Your task to perform on an android device: Open JEFIT app and start the workout with exercise Barbell Squat.
Image 0: 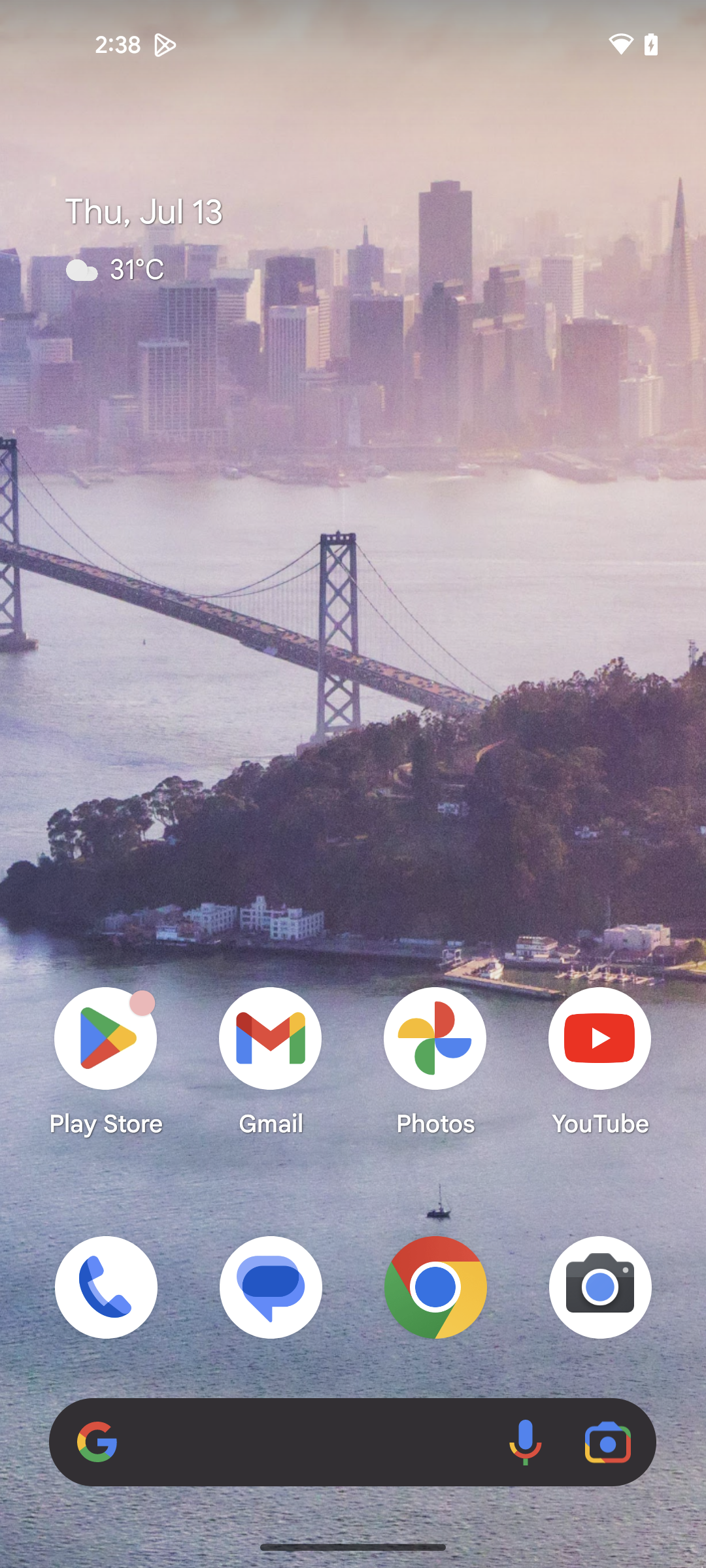
Open JEFIT app
Step 0: open app "JEFIT"
Image 1: 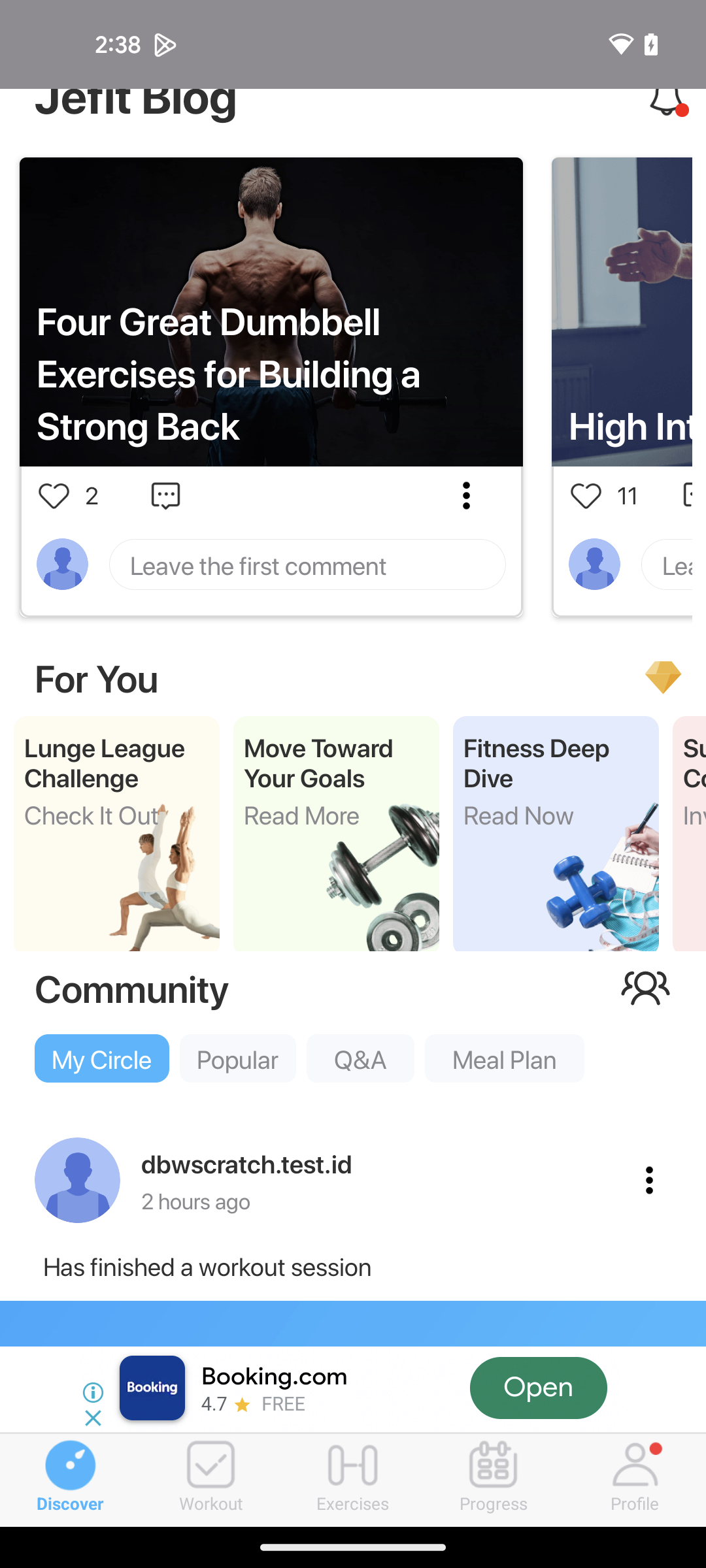
Click on the Workout section
Step 1: click (212, 1480)
Image 2: 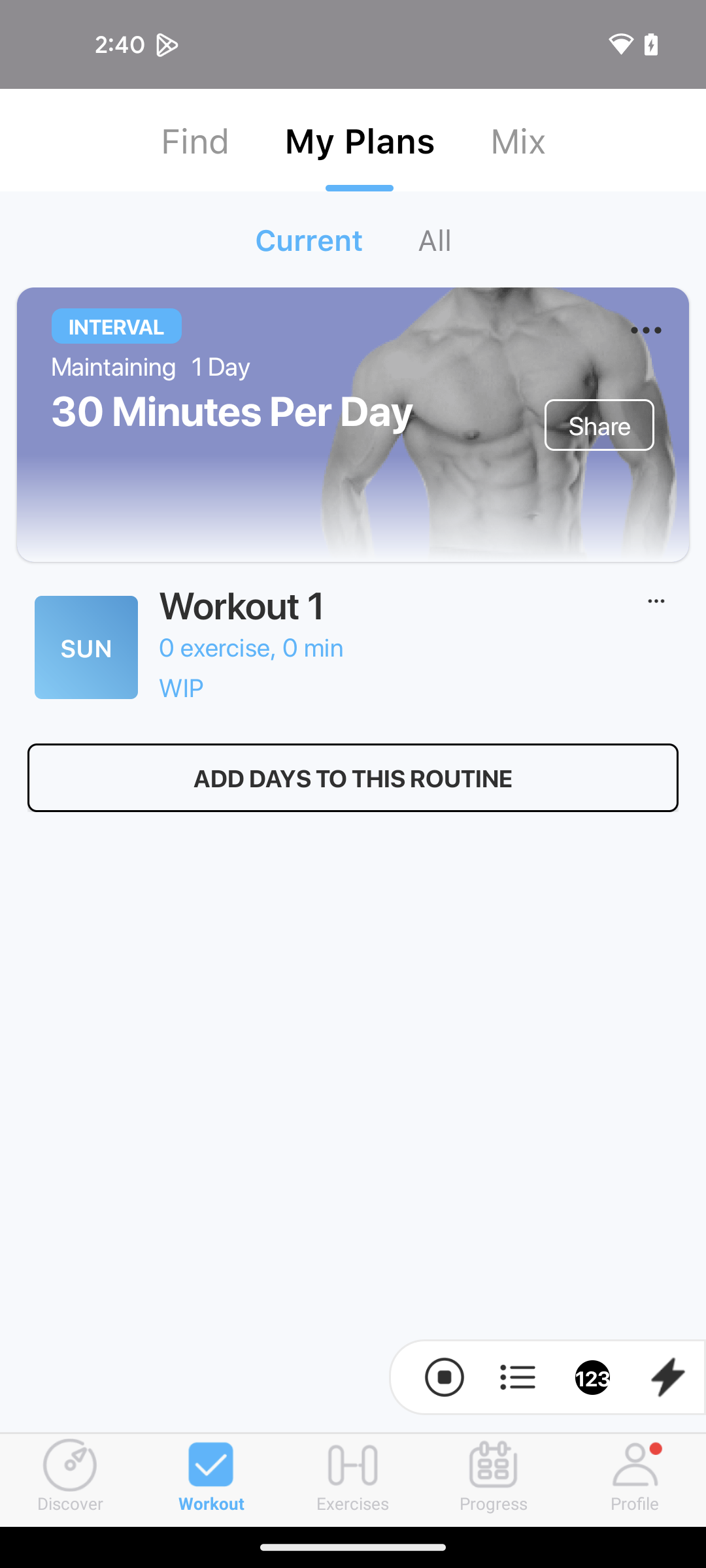
Click on Workout 1
Step 2: click (384, 647)
Image 3: 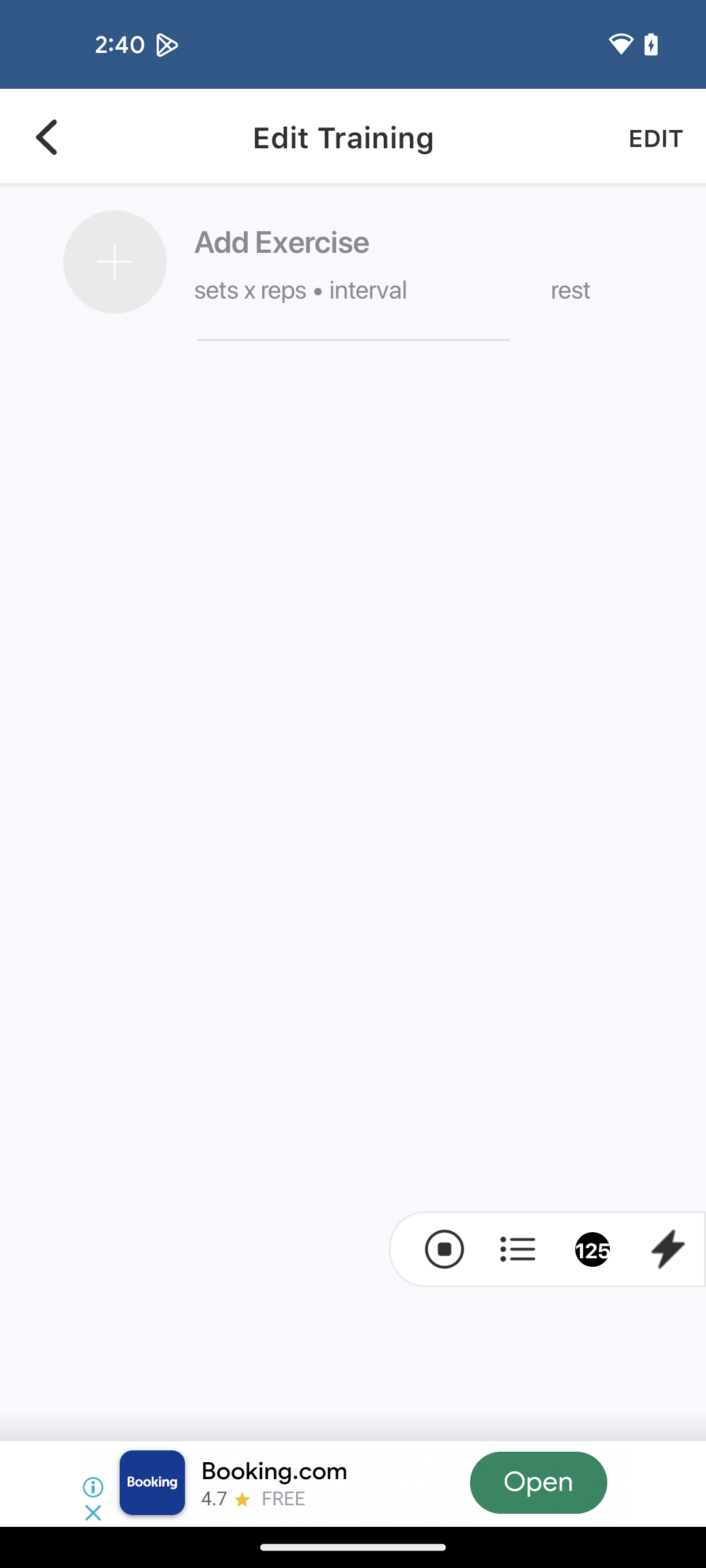
Click on Add Exercise
Step 3: click (450, 262)
Image 4: 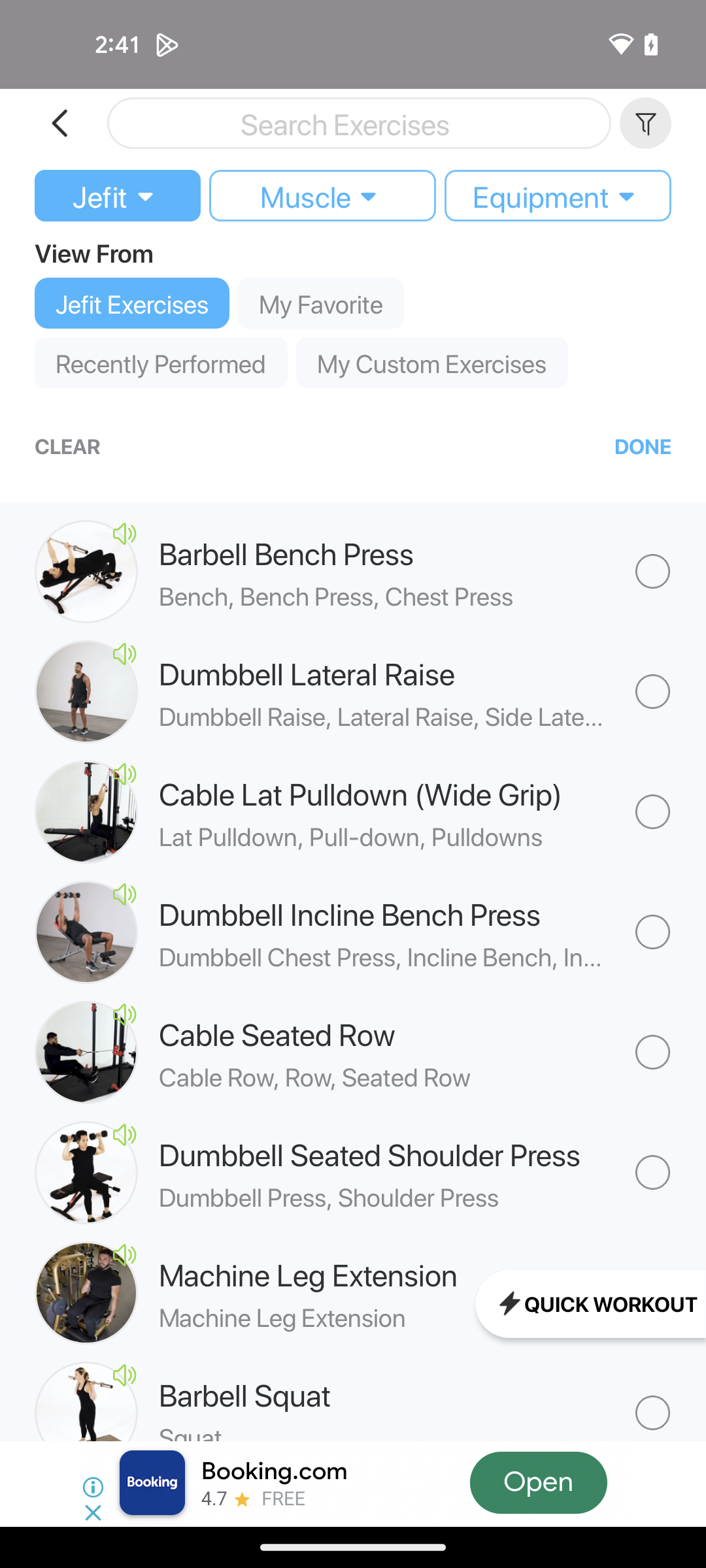
Select Barbell Squat
Step 4: click (652, 1396)
Image 5: 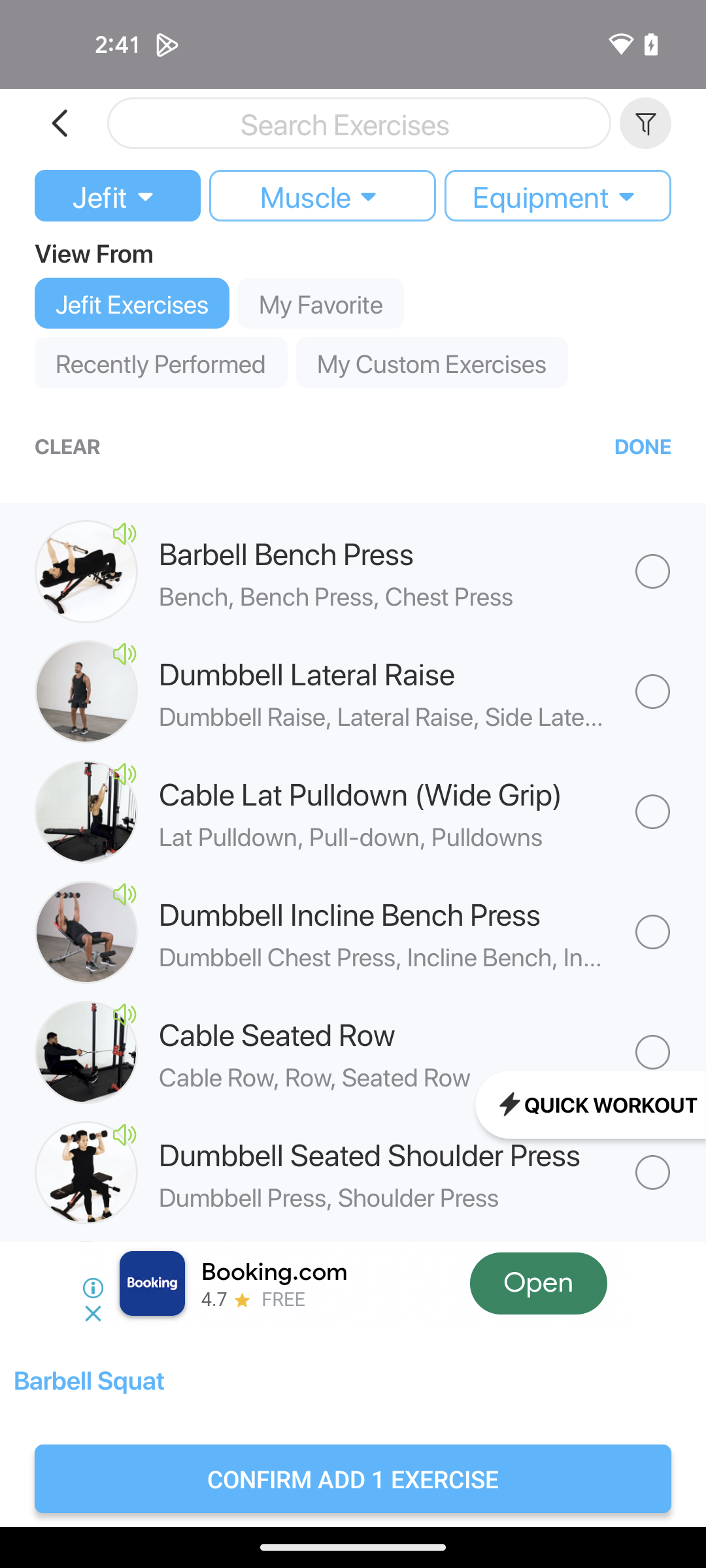
Click on CONFIRM AND 1 EXERCISE at the bottom of the screen
Step 5: click (353, 1478)
Image 6: 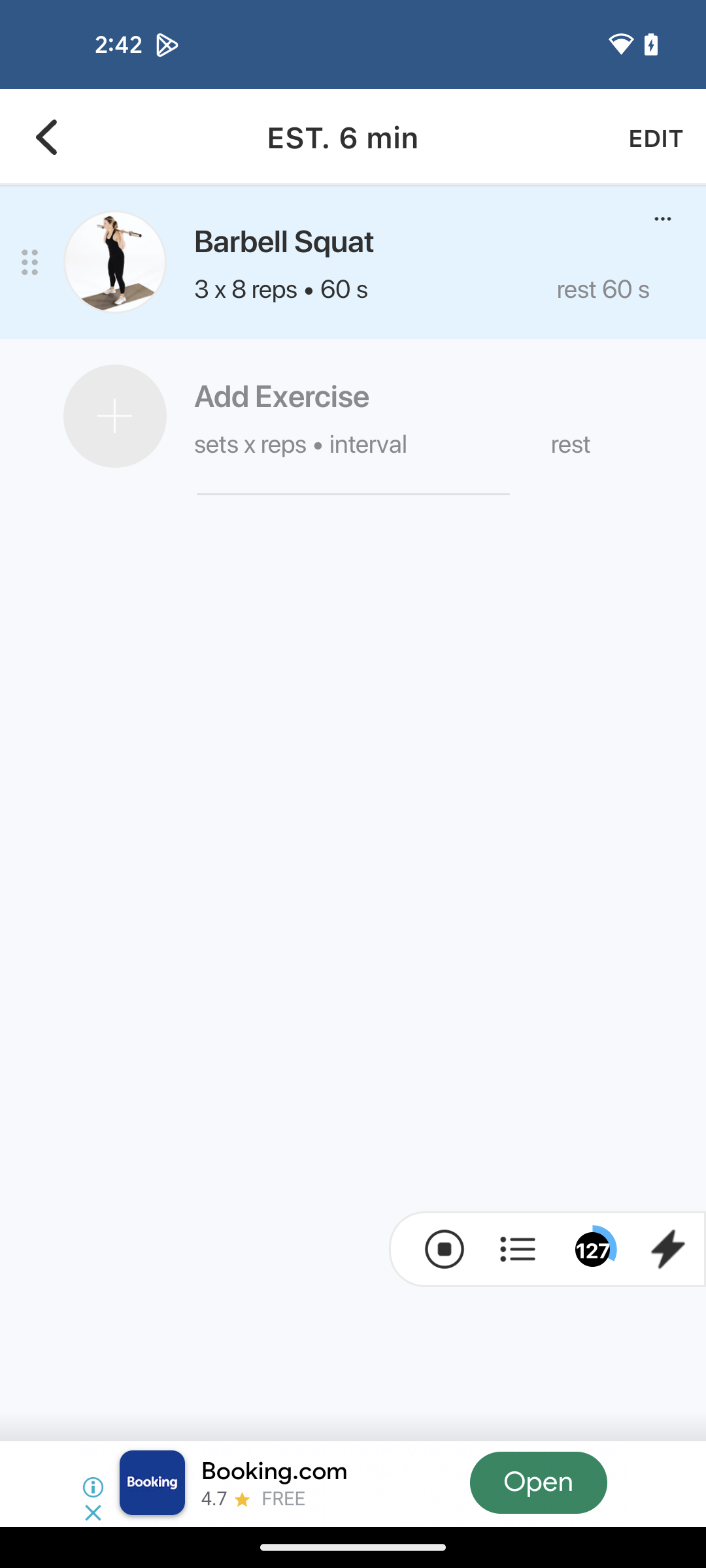
Start the Barbell Squat exercise
Step 6: click (353, 262)
Image 7: 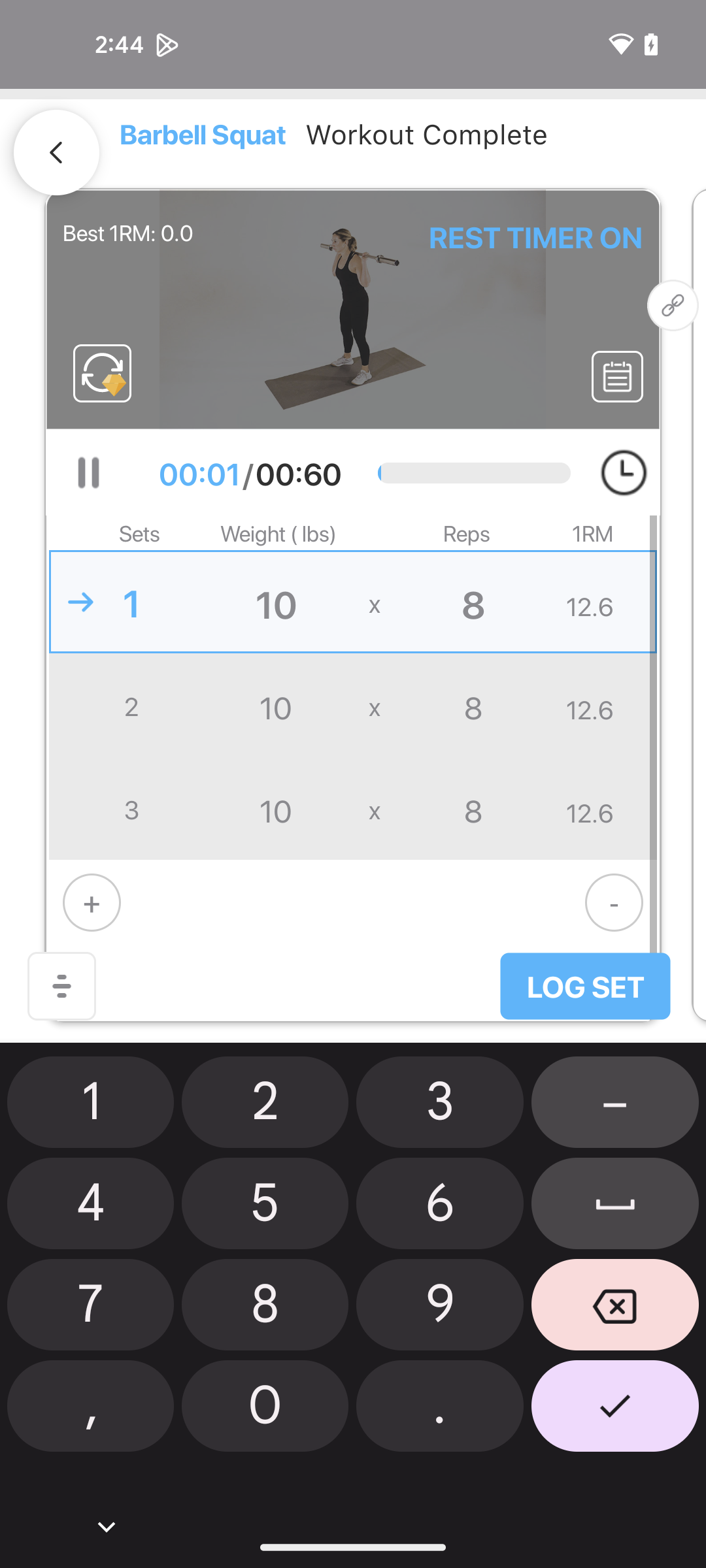
Click on the tick button at the bottom right corner
Step 7: click (615, 1411)